Your task to perform on an android device: I am planning to buy a sofa set for my living room, so look for the" 3-seater sofa" for me on the Tata CLiQ app.
Image 0: 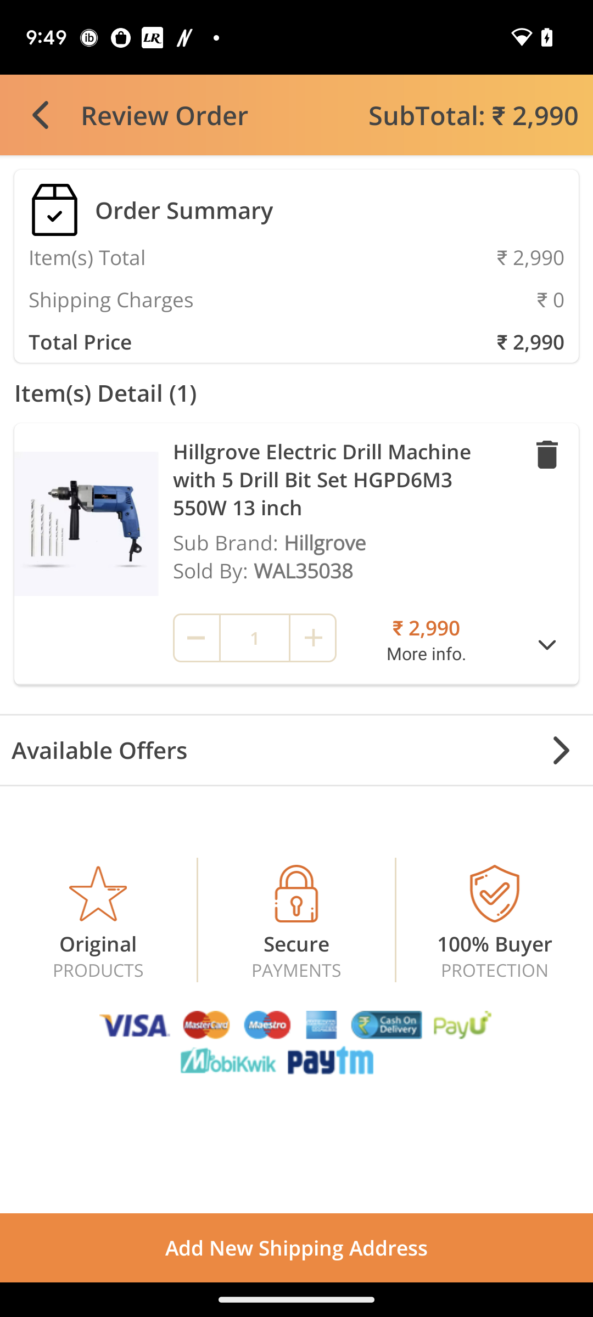
Open the Tata CLiQ app.
Step 0: open app "Tata CLiQ"
Image 1: 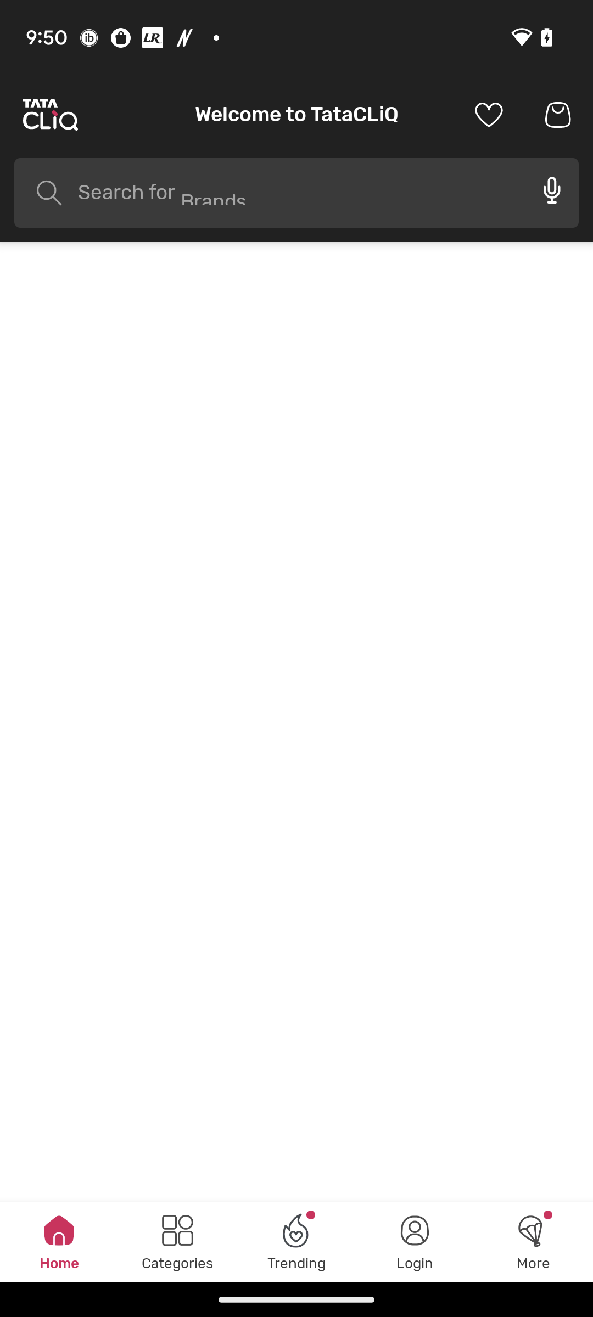
Click on the search box.
Step 1: click (296, 192)
Image 2: 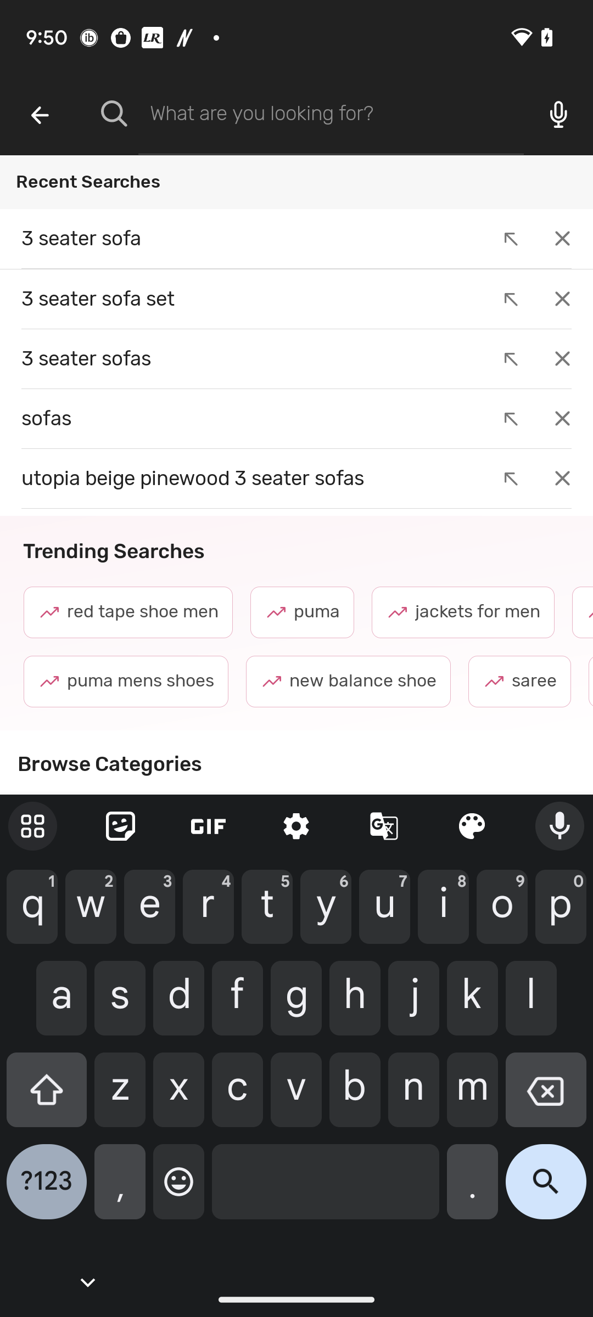
Type 3 seater sofa in the search box.
Step 2: type "3 seater sofa"
Image 3: 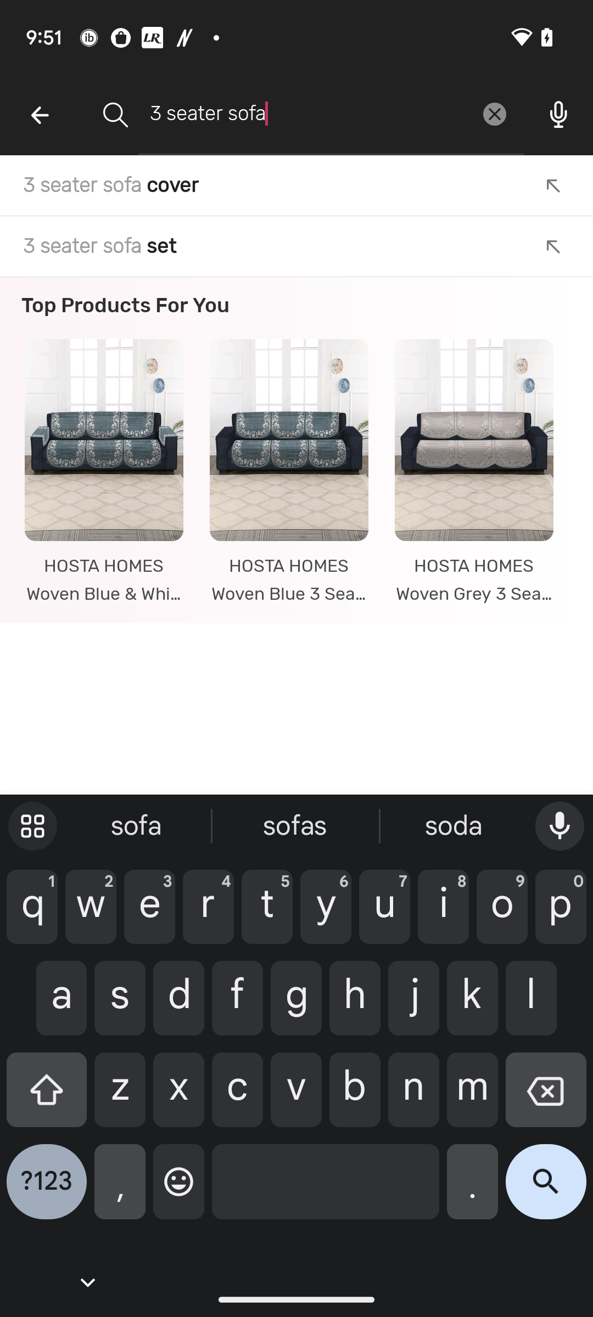
Click on the search icon at the bottom right corner of the screen.
Step 3: click (546, 1190)